Your task to perform on an android device: I want to search the cerebra reminder because I want to check the date for it. I have a lot of reminders, so I want to make things simple
Image 0: 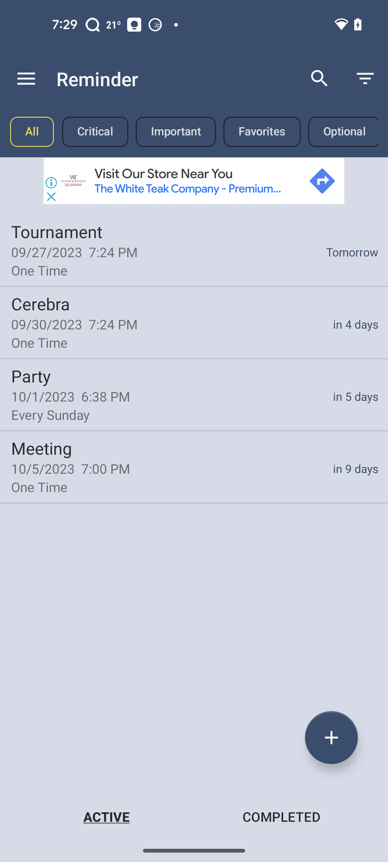
click on the search icon
Step 0: click (319, 78)
Image 1: 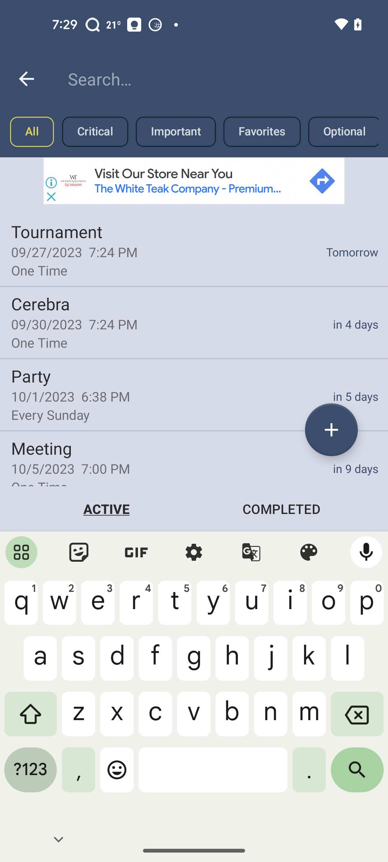
search for the cerebra reminder
Step 1: type "cerebra"
Image 2: 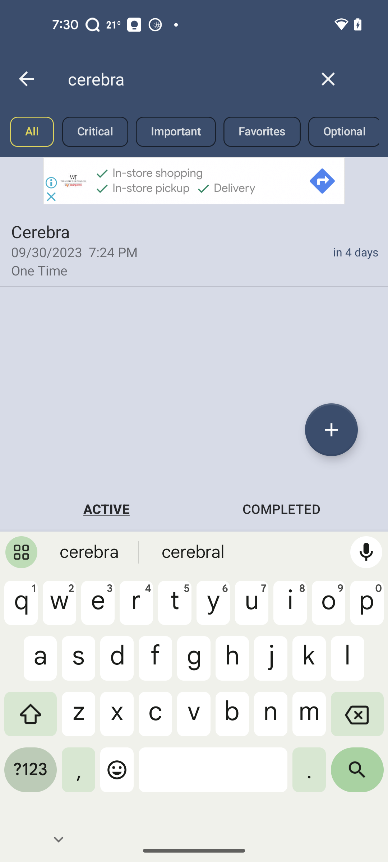
click on the search icon
Step 2: click (357, 775)